Your task to perform on an android device: Go to the Quip app and open the water Bottle 
Image 0: 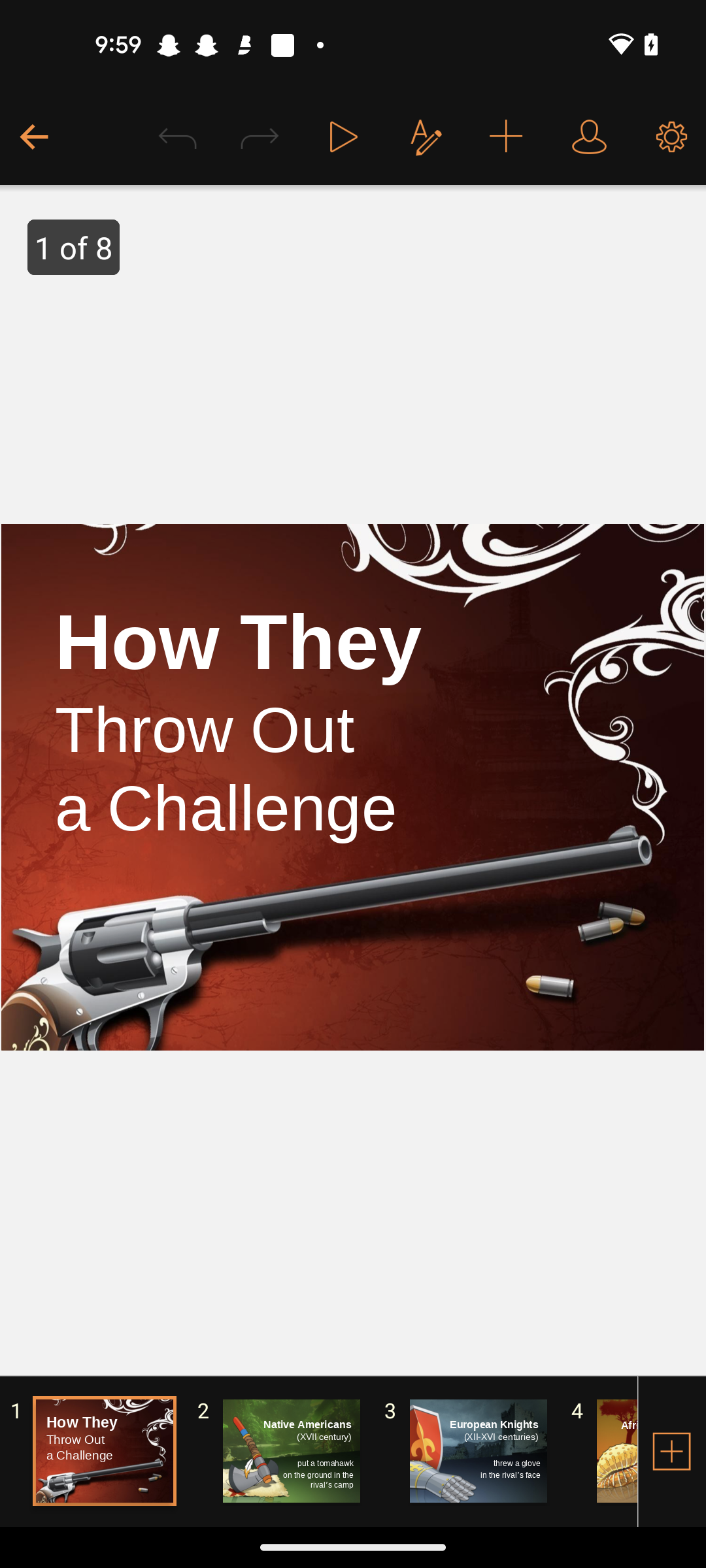
open the QUIP app
Step 0: open app "Quip"
Image 1: 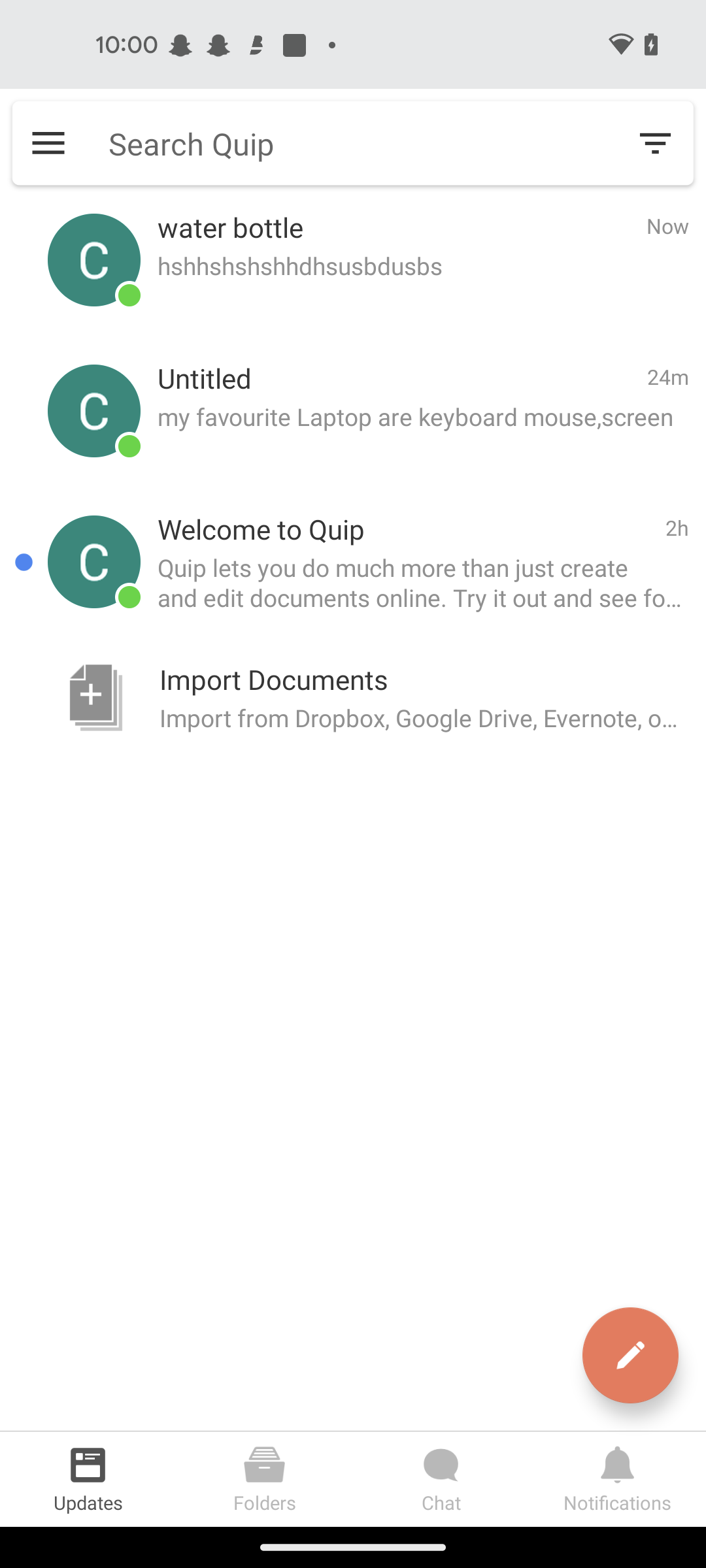
Click on the water bottle docs
Step 1: click (423, 279)